Your task to perform on an android device: view the event of the Independence celebration on August 10th.
Image 1: 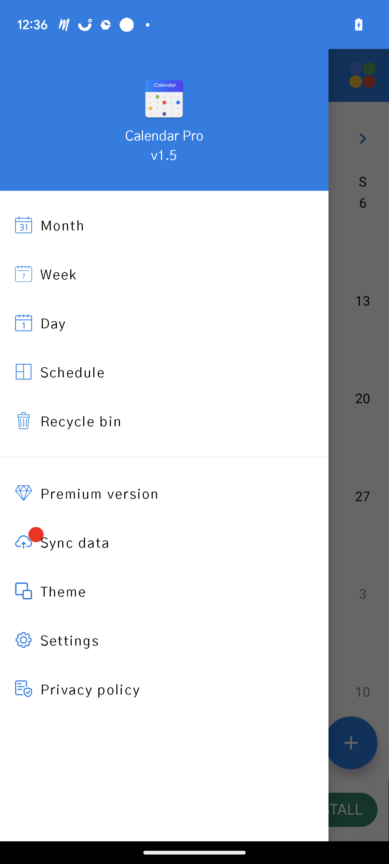
Click on the fourth option, Schedule.
Step 1: click (164, 372)
Image 2: 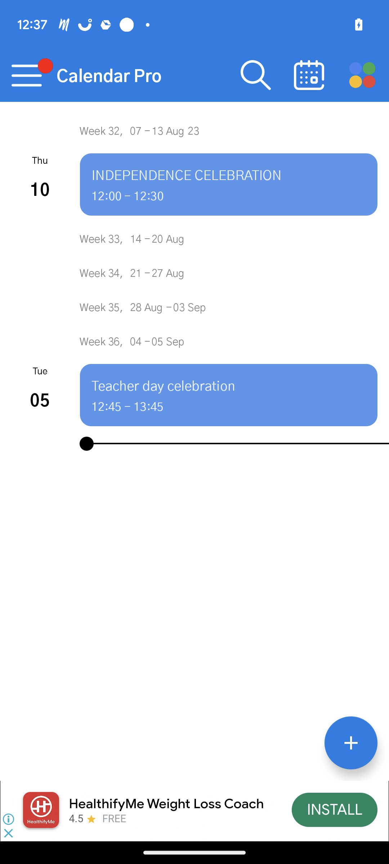
Click on the first event at the top of the screen to view its information.
Step 2: click (229, 175)